Your task to perform on an android device: I want to check if there are any deals for the week in the Albertsons app.
Image 0: 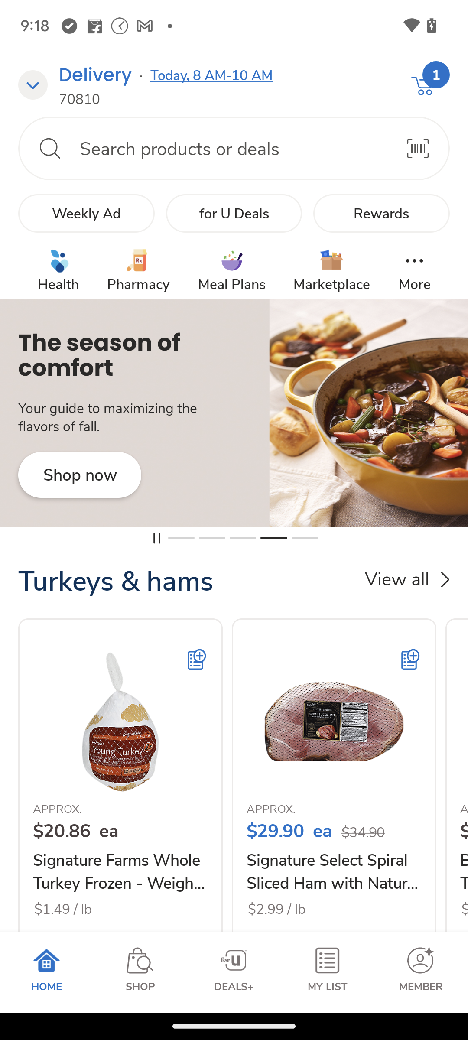
Click on the for U deals button.
Step 0: click (234, 213)